Your task to perform on an android device: open the bigbasket app and Add sensodyne toothpaste to cart in bigbasket 
Image 0: 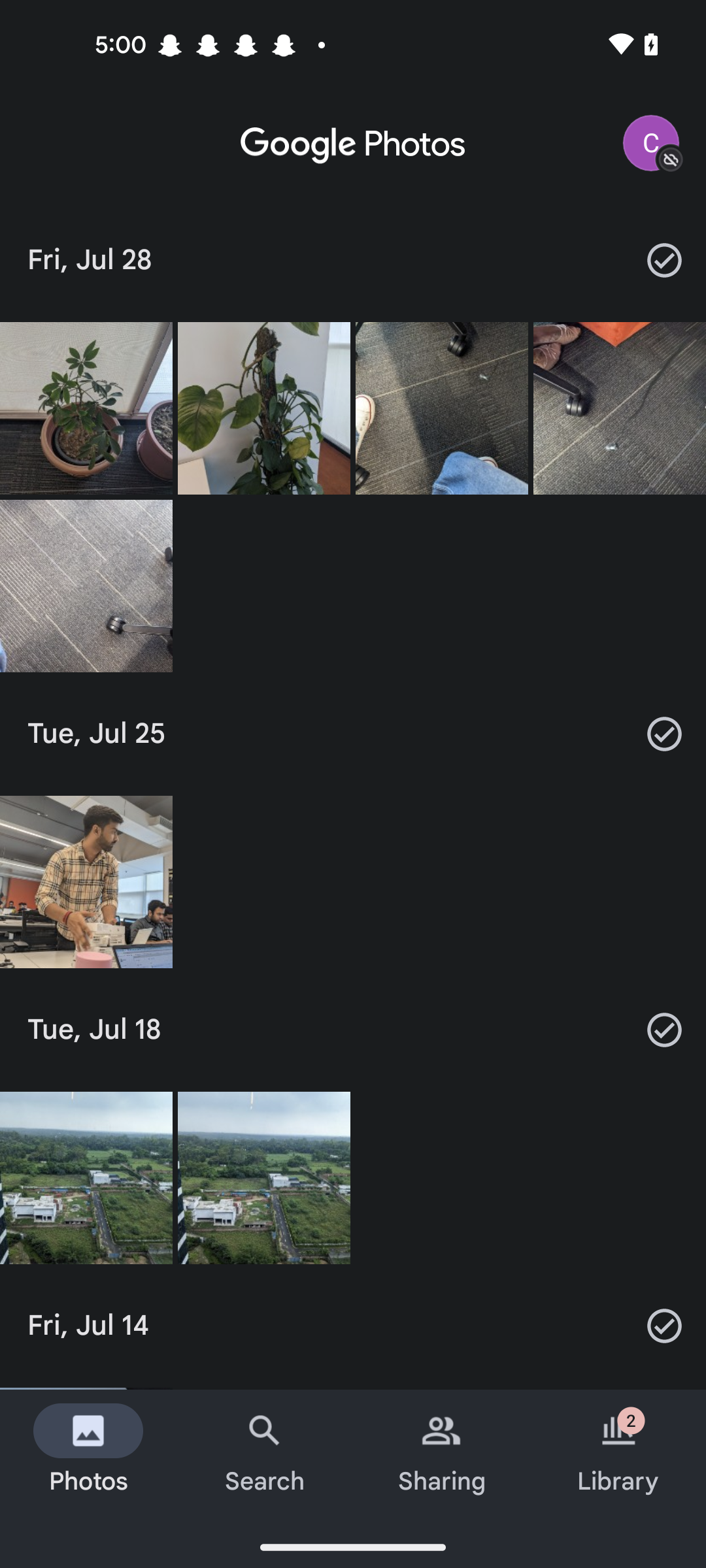
open the bigbasket app
Step 0: open app "bigbasket"
Image 1: 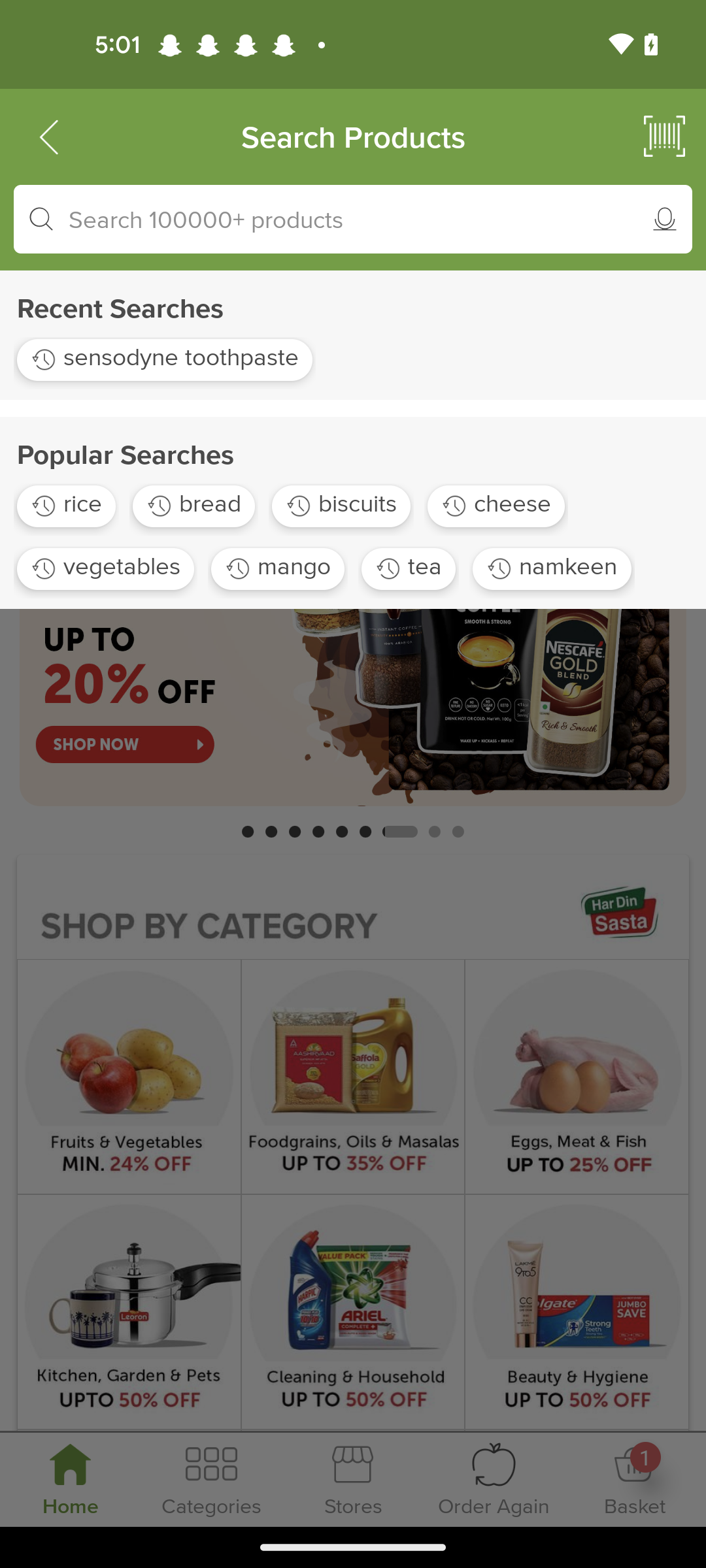
Click on the search bar at the top of the screen 
Step 1: click (326, 219)
Image 2: 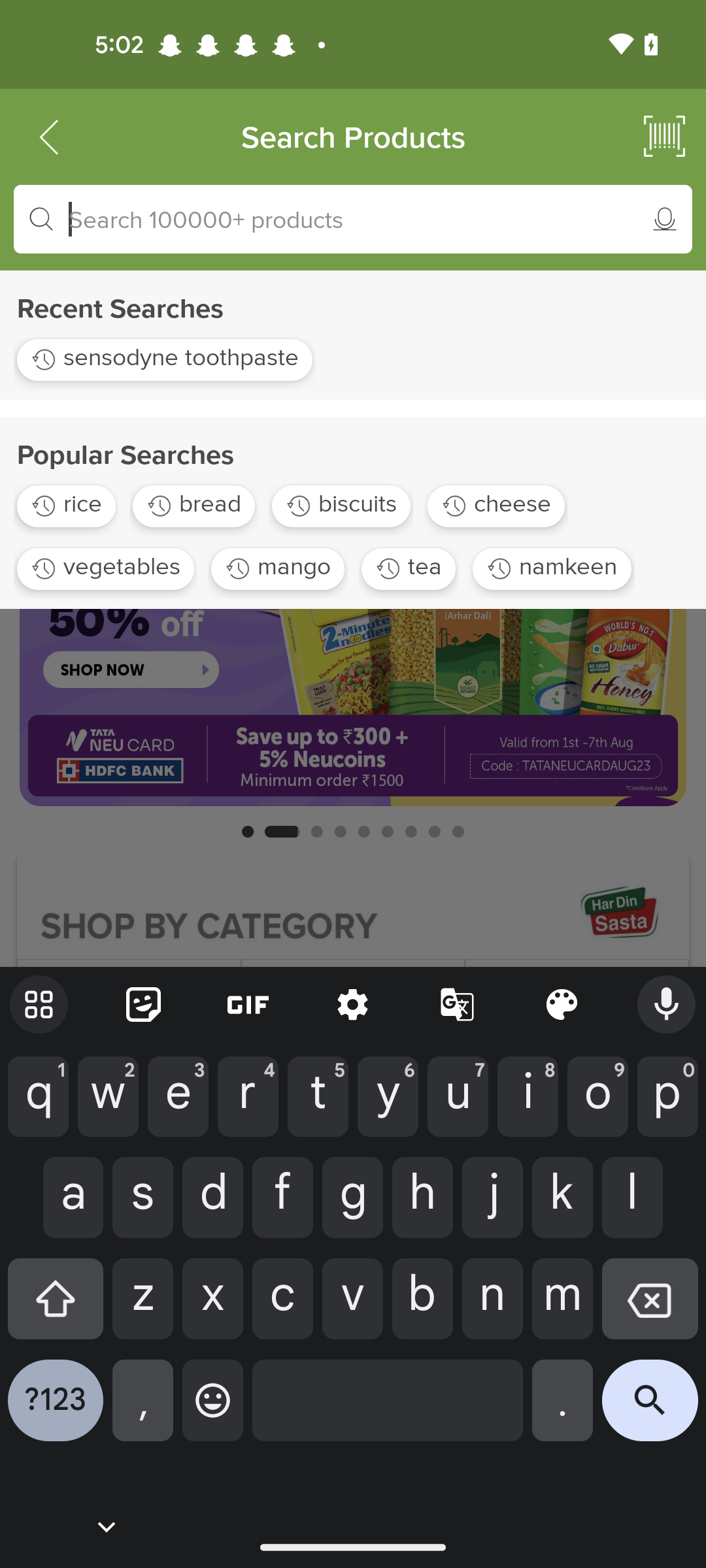
Enter a sensodyne toothpaste
Step 2: type "sensodyne toothpaste"
Image 3: 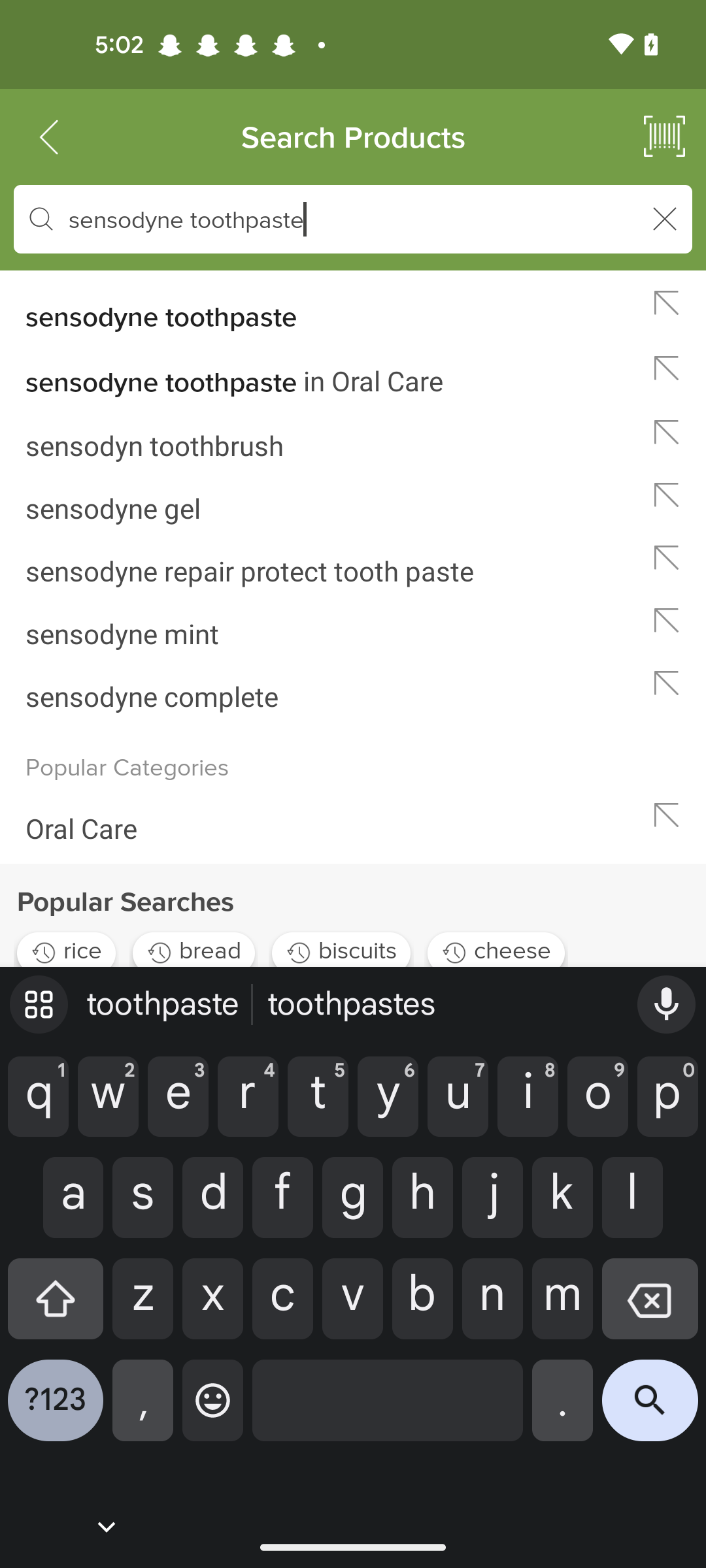
Click on the first result of the screen 
Step 3: click (317, 303)
Image 4: 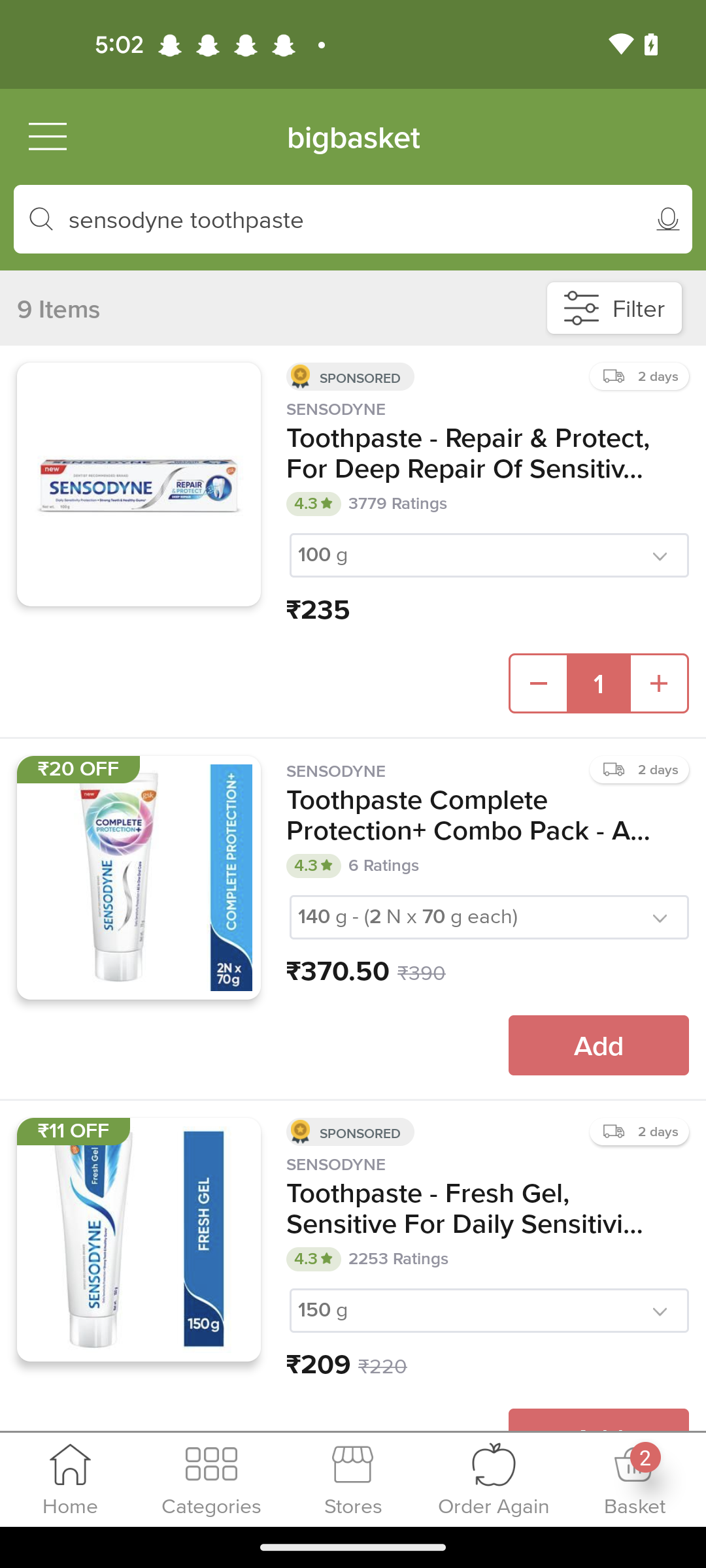
Swipe up
Step 4: scroll down
Image 5: 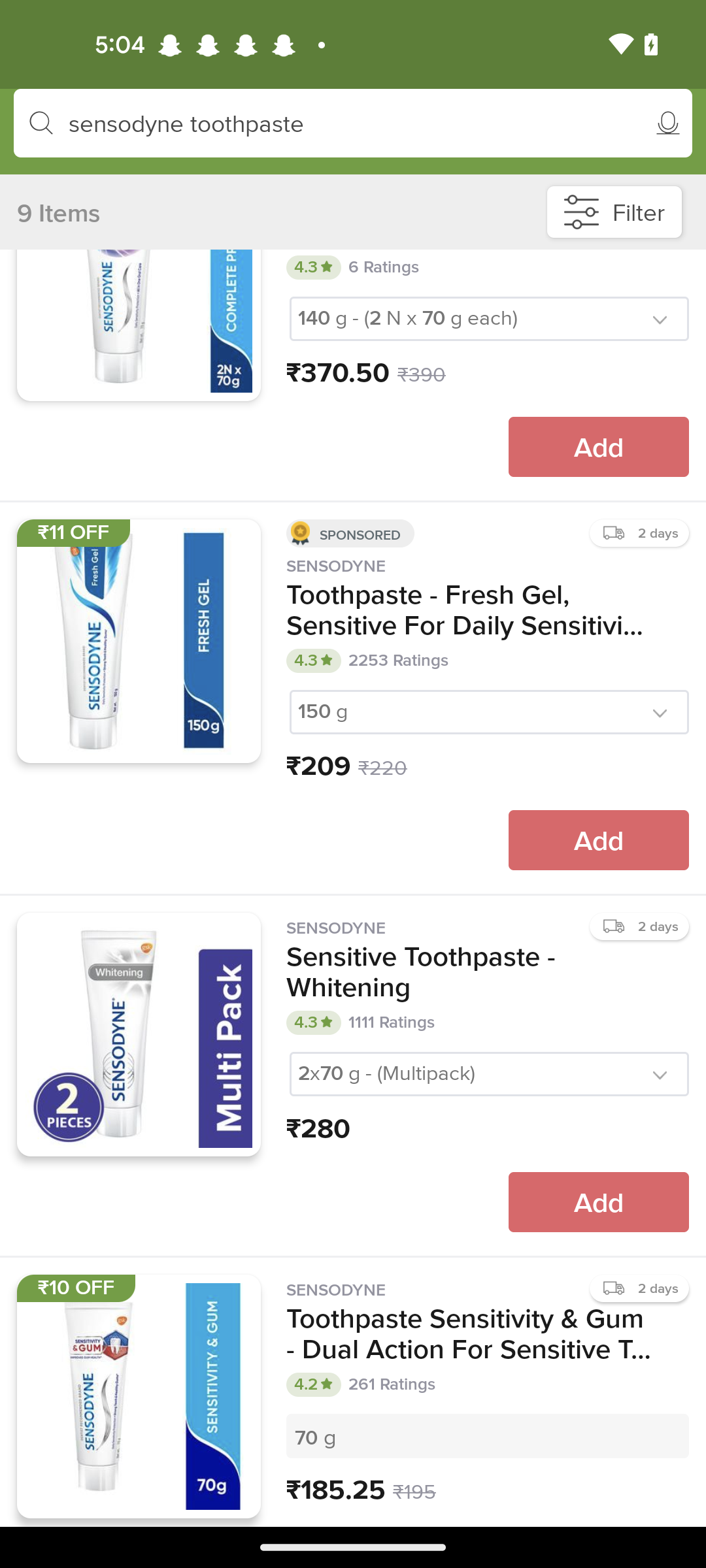
Click on the Add tab at the right corner of the screen 
Step 5: click (598, 840)